Your task to perform on an android device: I am all set for weekend grocery shopping. Search for grocery list notes.
Image 0: 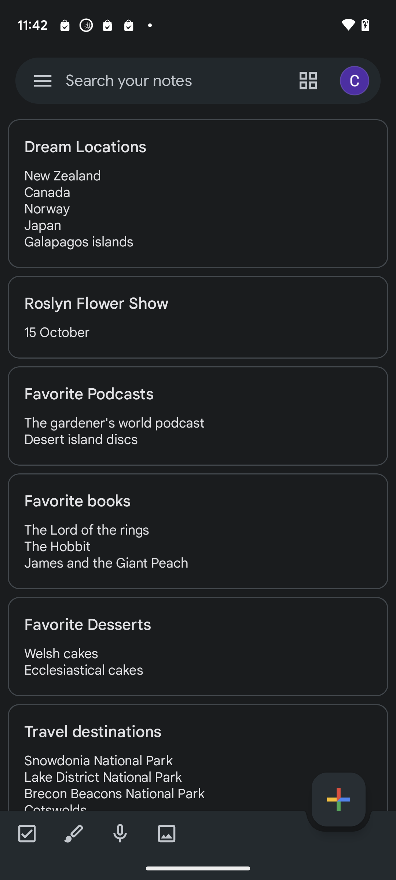
Click on the search bar
Step 0: click (198, 80)
Image 1: 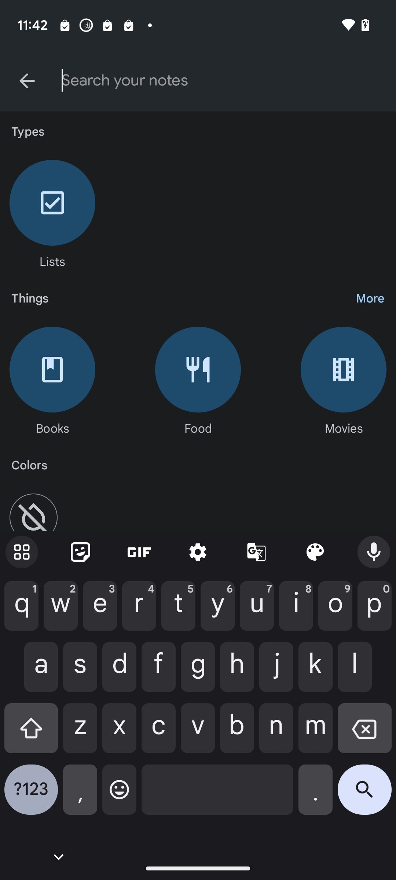
Search for grocery list notes
Step 1: type "Grocery list"